Your task to perform on an android device: After learning the negative number, I'm ready to practice its exercise, so solve the questions in the practice section of the negative numbers in the Khan Academy app.
Image 0: 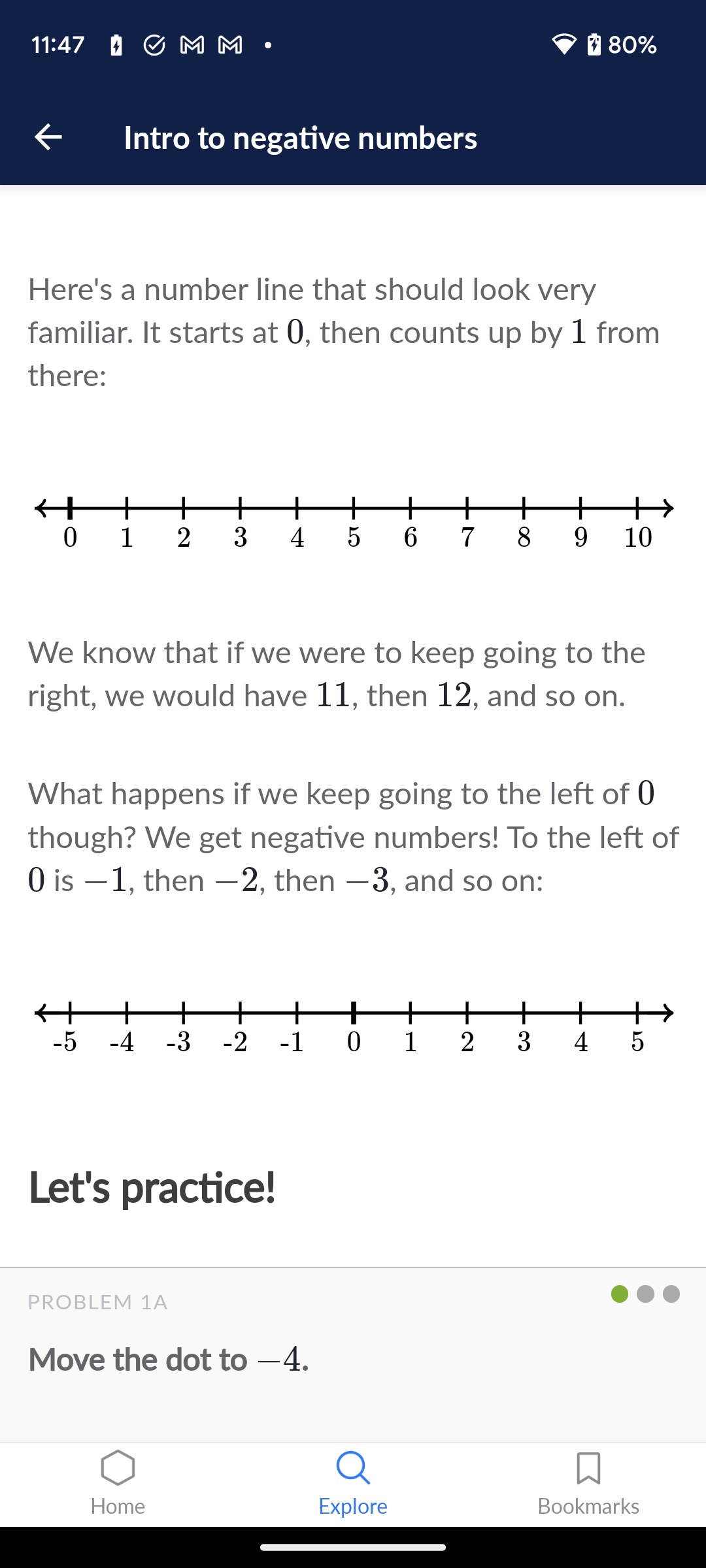
Scroll down to practice negative numbers.
Step 0: scroll down
Image 1: 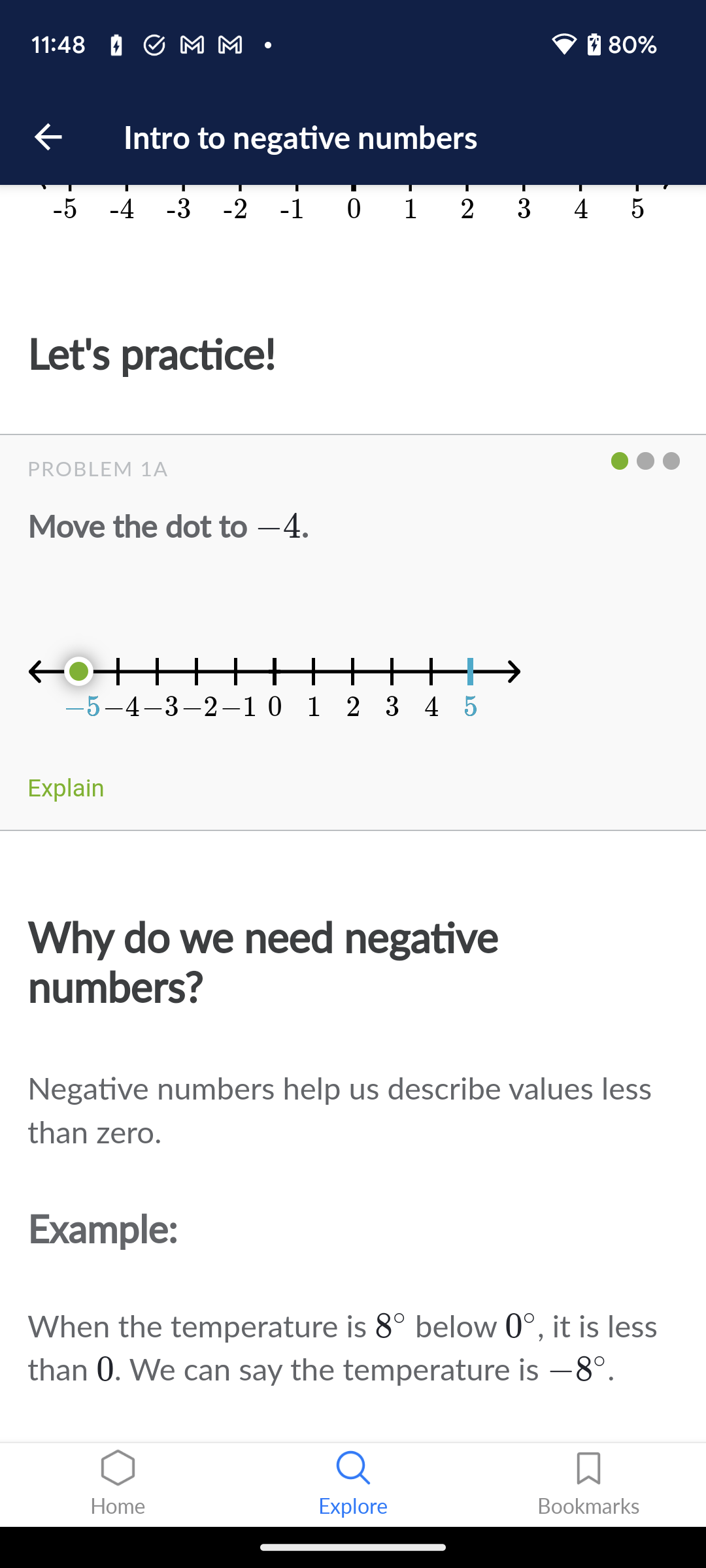
Click on the bar on the -4 on number line to solve this question.
Step 1: click (78, 672)
Image 2: 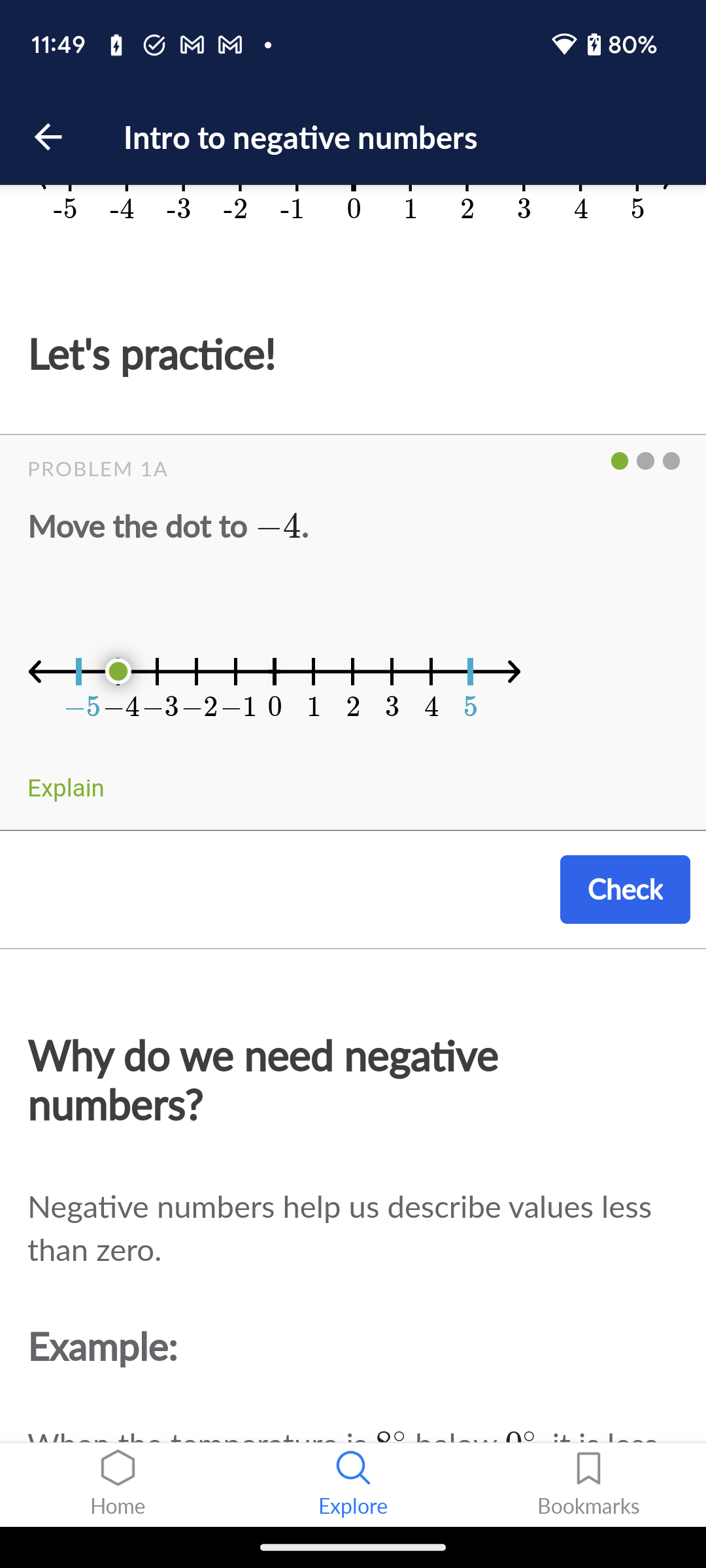
Click on the Check button to check the answer.
Step 2: click (624, 890)
Image 3: 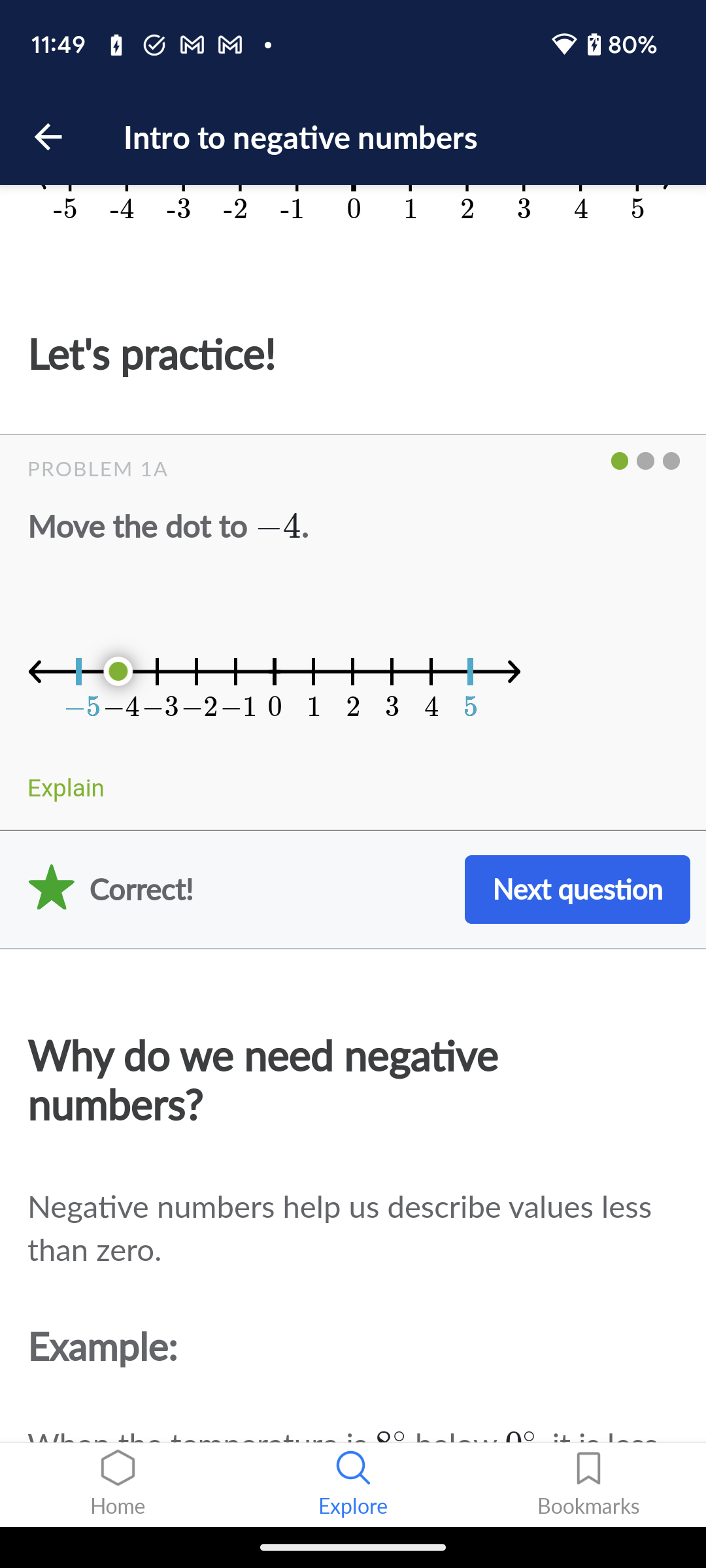
Click on the Next question button to solve the next question.
Step 3: click (577, 890)
Image 4: 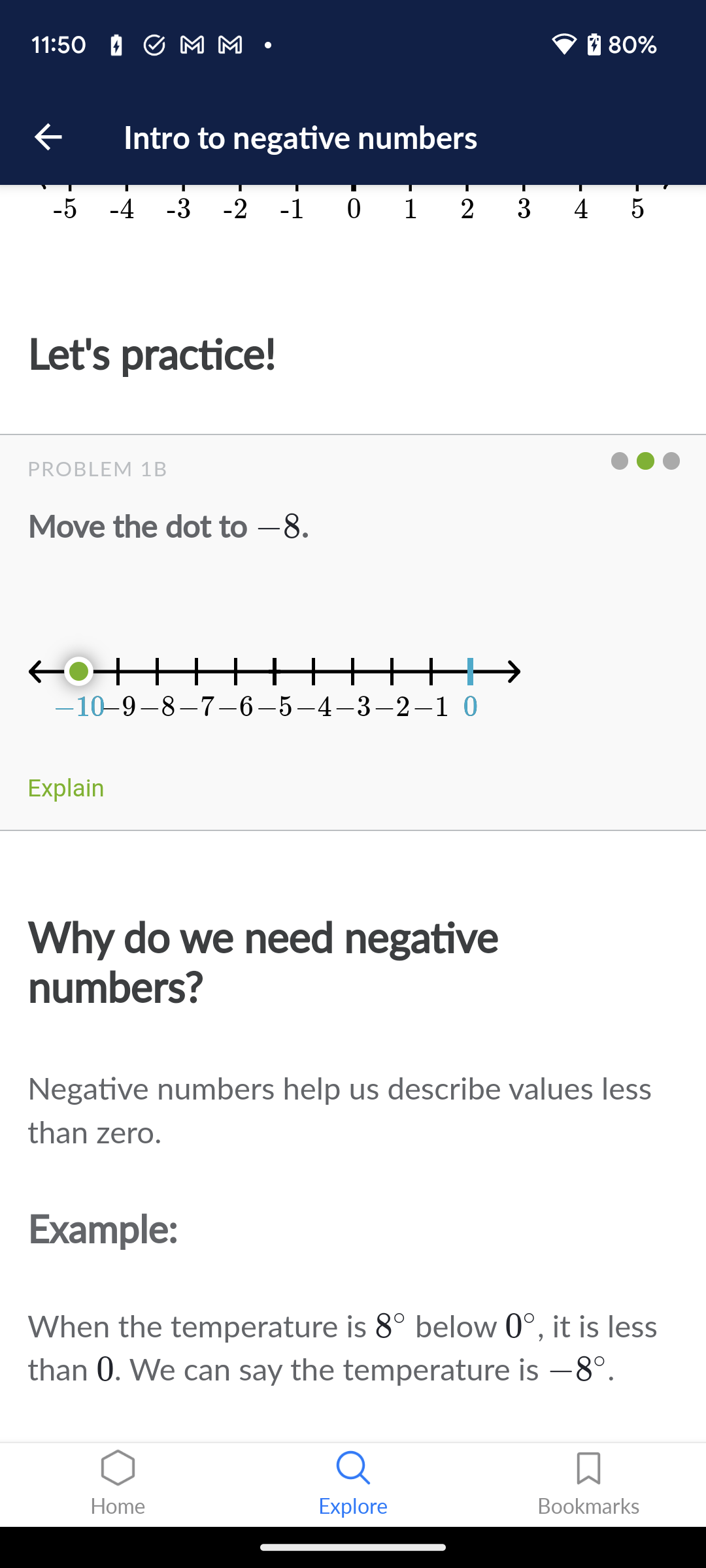
Click on the bar on the -8 on the number line to solve this question
Step 4: click (274, 672)
Image 5: 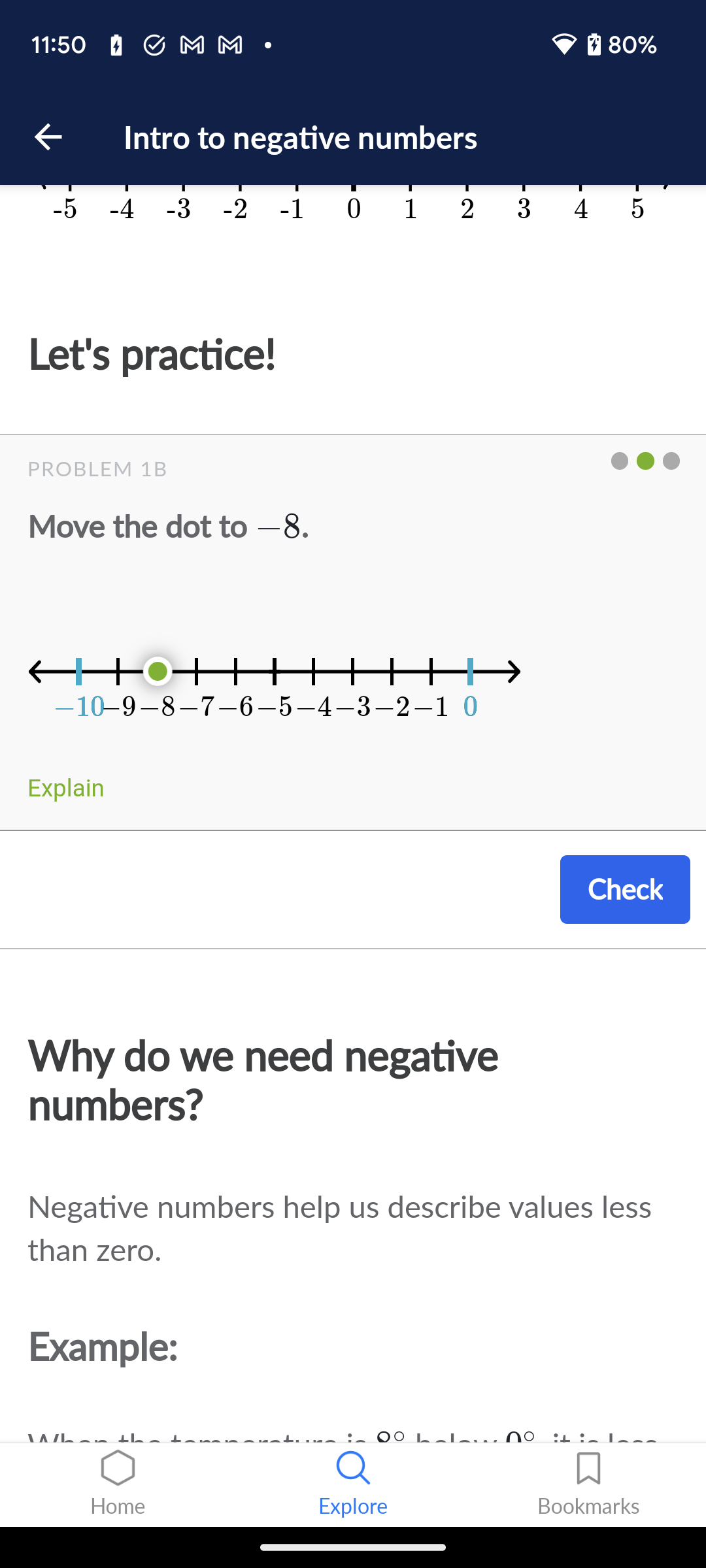
Click on the Check button to check the answer.
Step 5: click (624, 890)